Your task to perform on an android device: To keep track of the orders that have been left for shopping, visit the "my order" section of the Nike app.
Image 1: 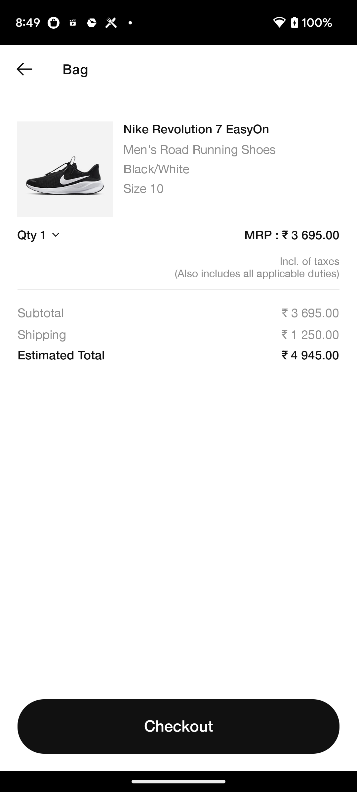
go back to the previous page
Step 1: press back button
Image 2: 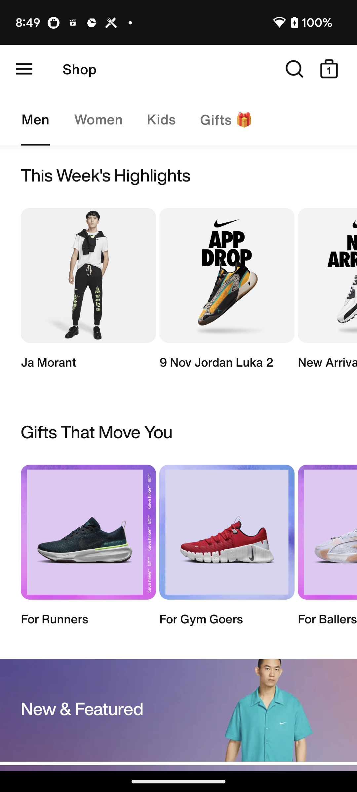
Click on the three bar menu at the top left corner of the screen
Step 2: click (24, 69)